Your task to perform on an android device: Open the clock app and start a stopwatch.
Image 0: 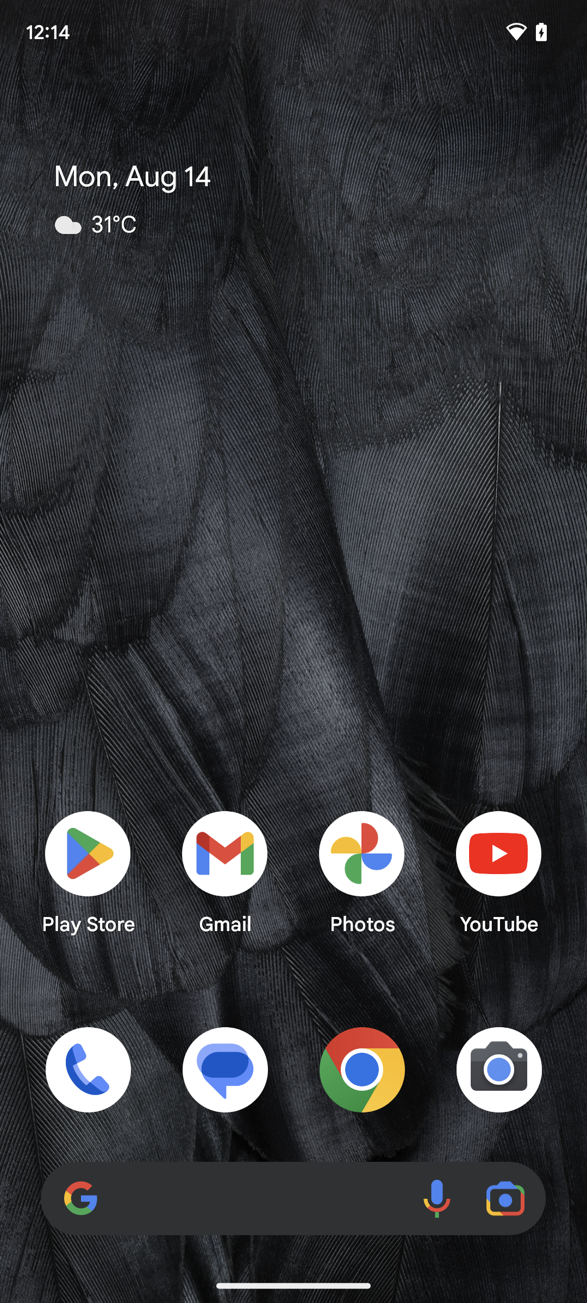
Open the clock app.
Step 0: open app "The Clock"
Image 1: 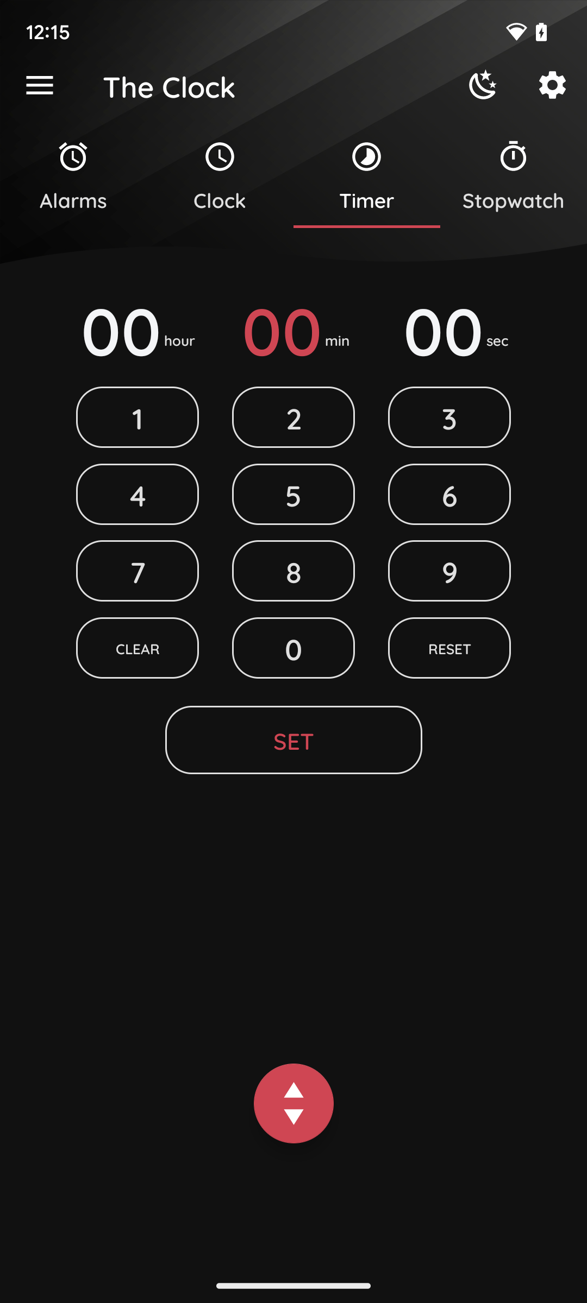
Click on the stopwatch.
Step 1: click (514, 176)
Image 2: 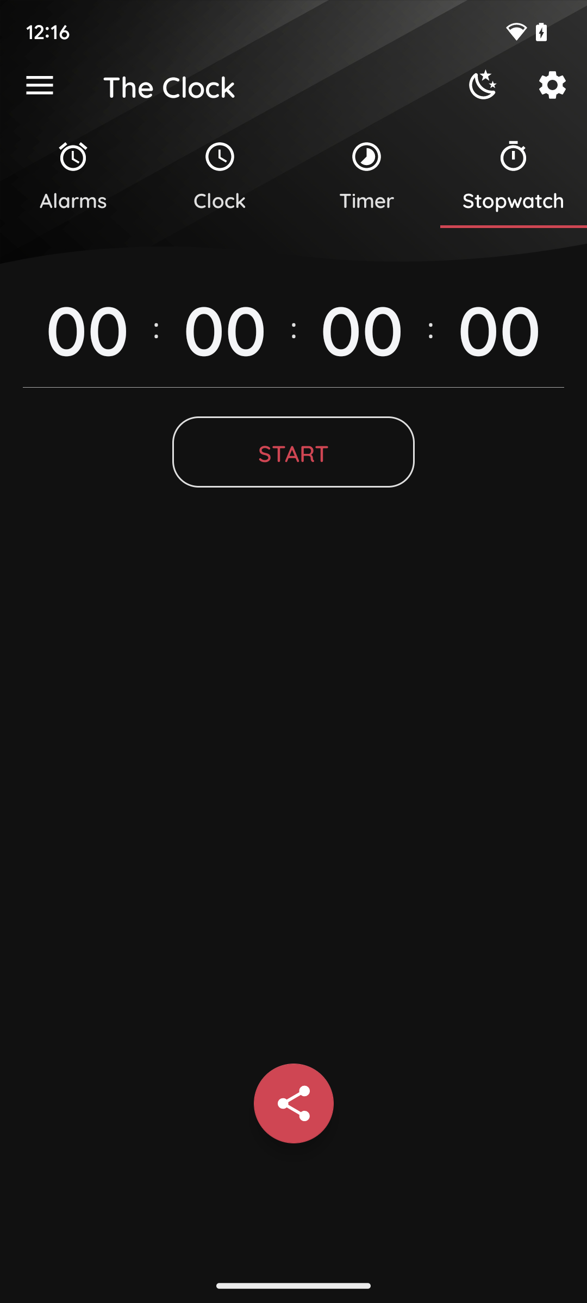
Tap on Start.
Step 2: click (293, 452)